Your task to perform on an android device: I would like to raise my target to 12000 steps and 10 km per day.
Image 0: 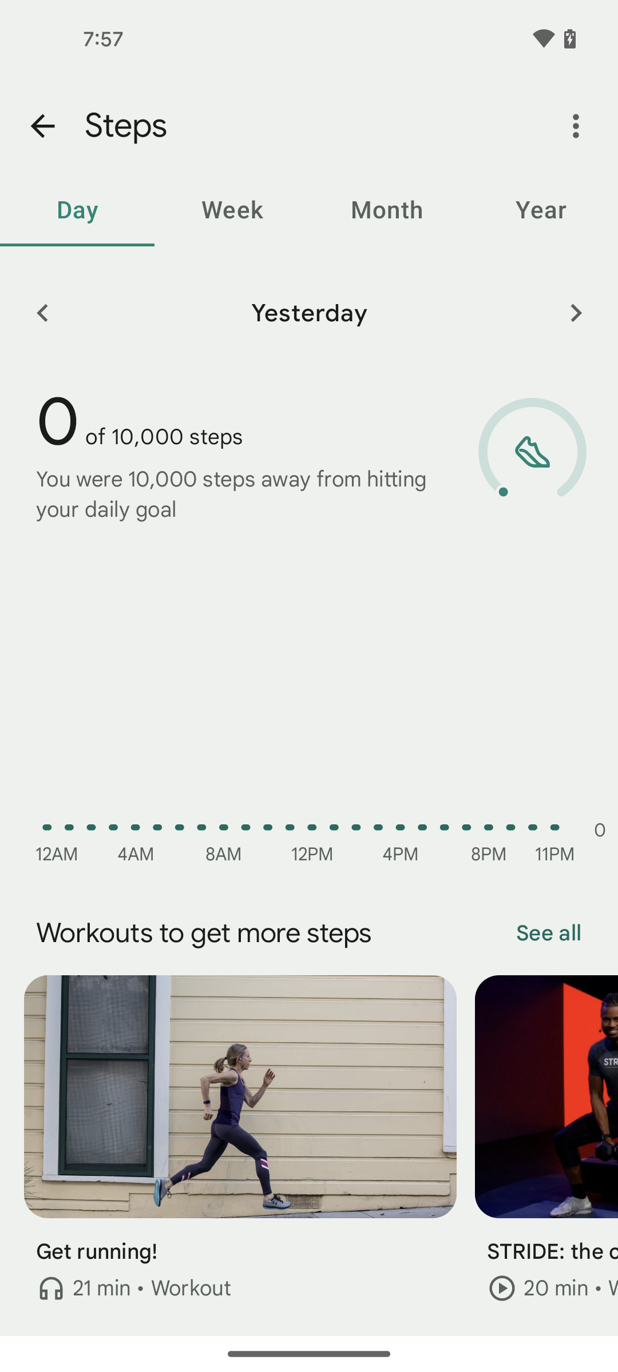
Tap on the three dots menu at the top right corner of the screen
Step 0: click (576, 126)
Image 1: 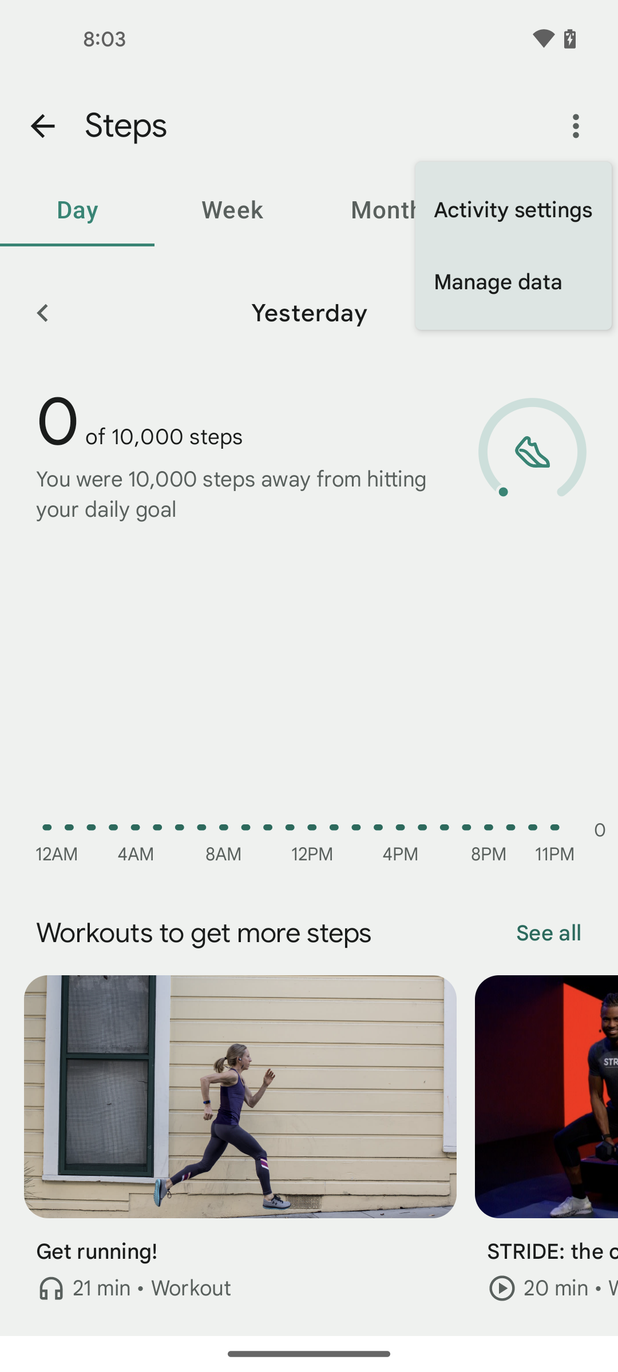
Tap on the activity settings option
Step 1: click (513, 210)
Image 2: 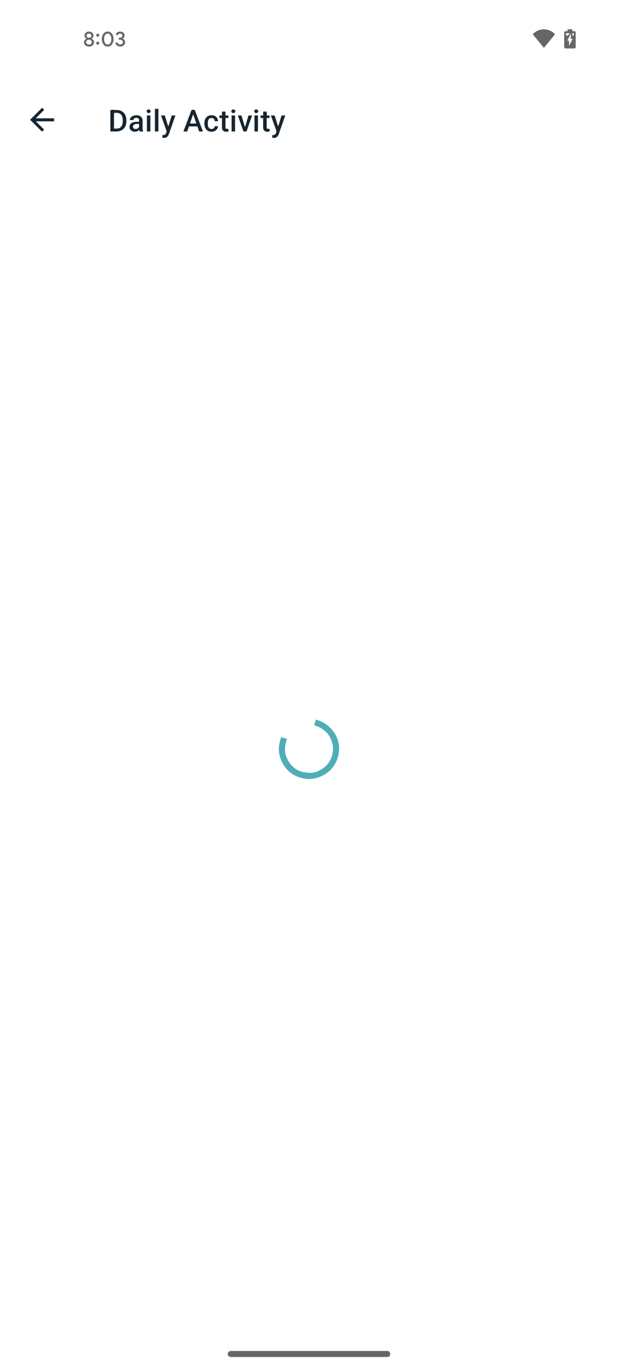
Tap on the activity settings option
Step 2: wait
Image 3: 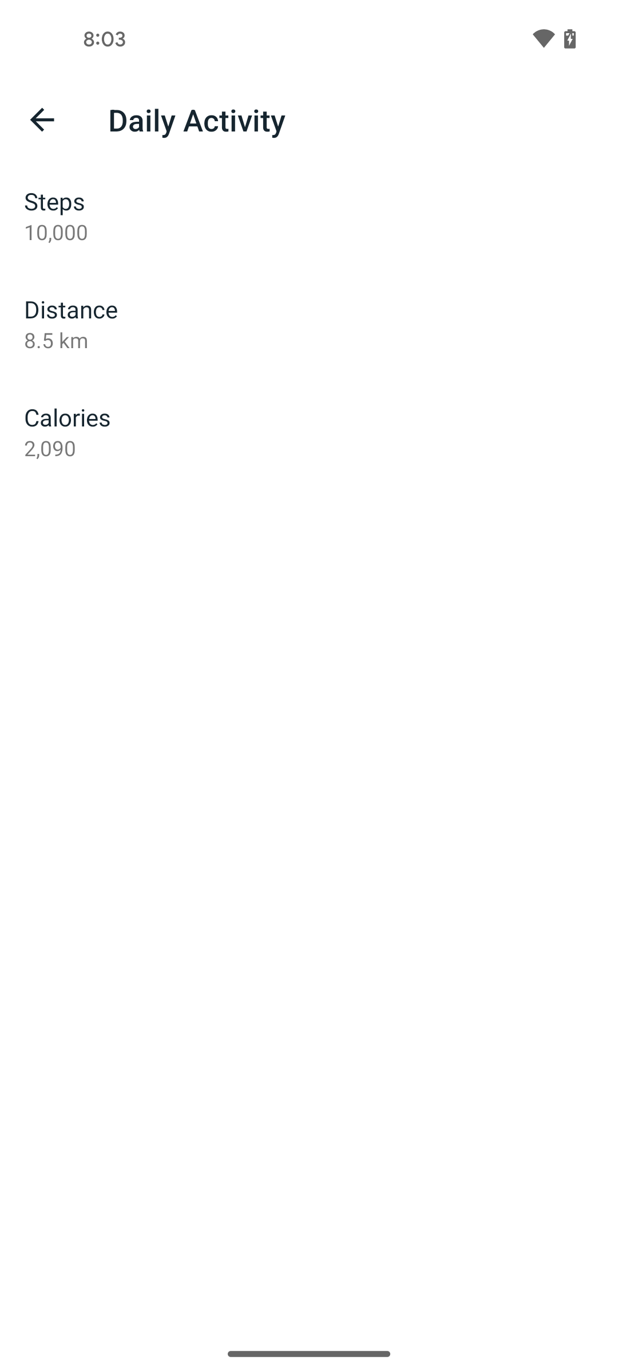
Click on the steps option
Step 3: click (309, 201)
Image 4: 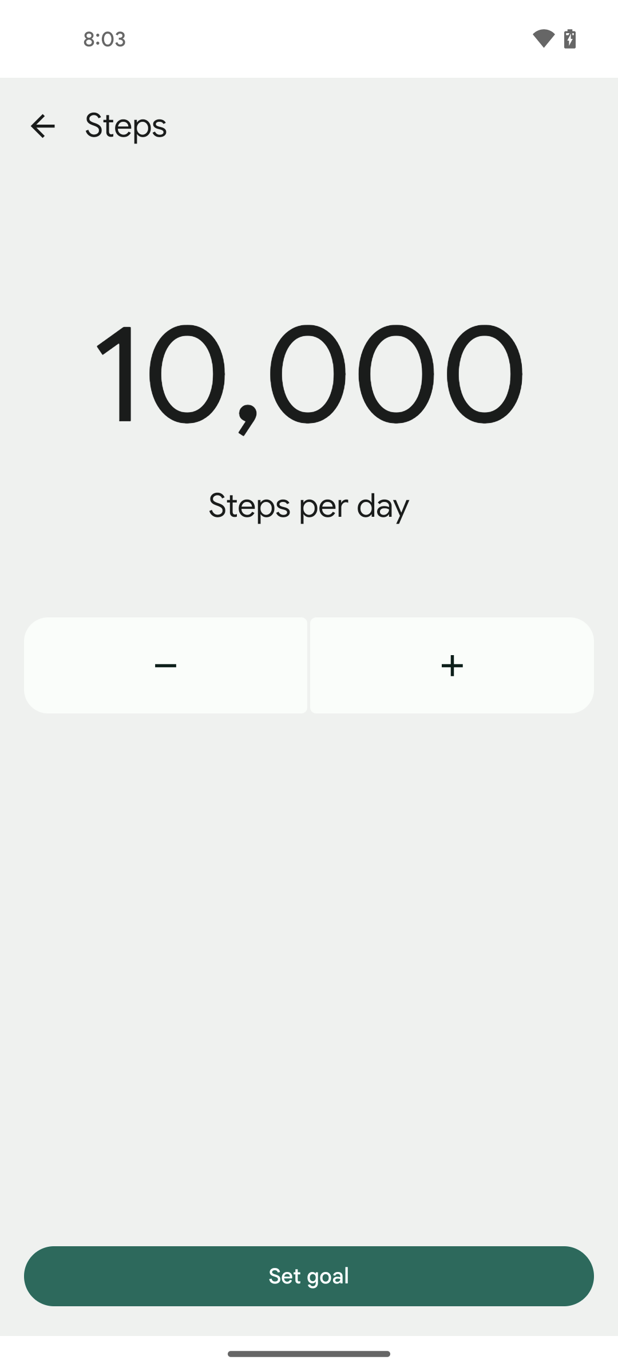
Tap on the plus button
Step 4: click (452, 665)
Image 5: 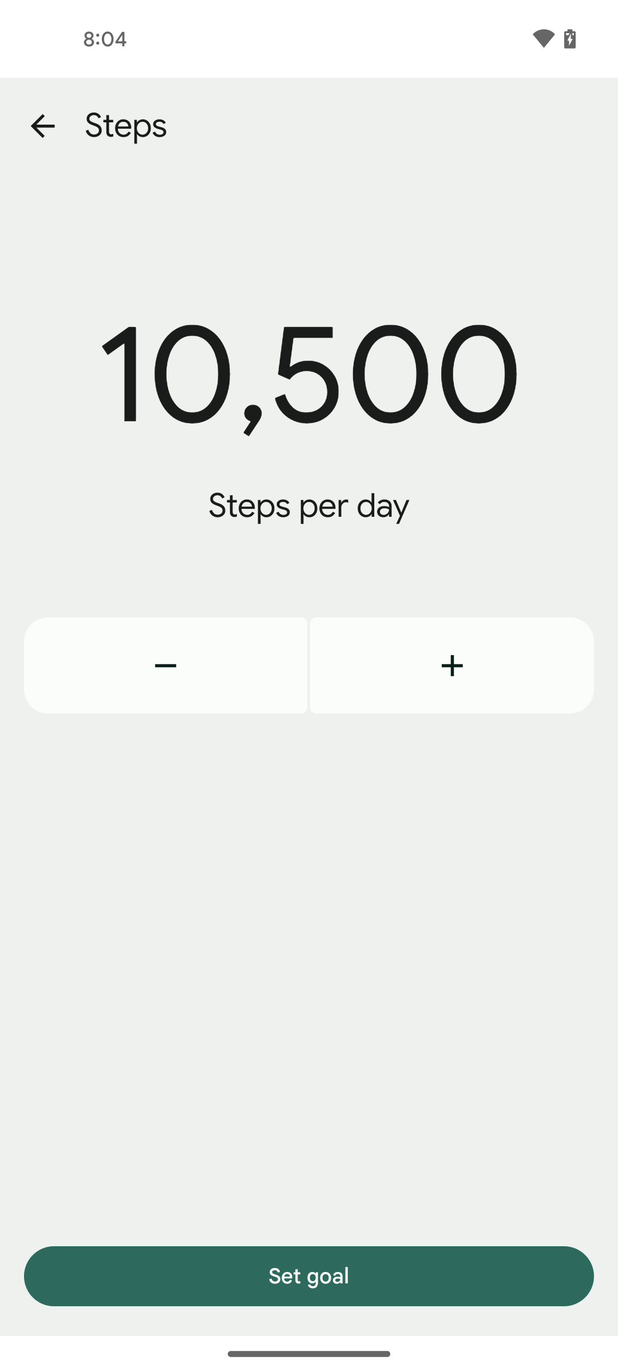
Tap on the plus button
Step 5: click (452, 665)
Image 6: 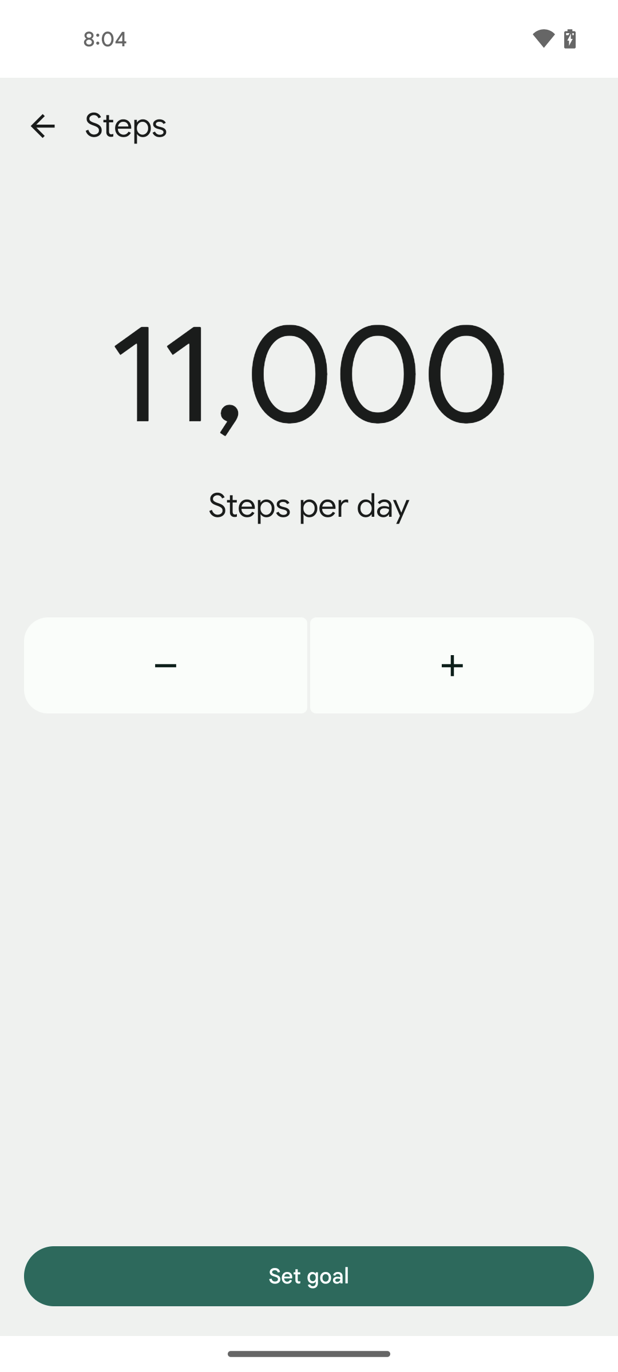
Tap on the plus button
Step 6: click (452, 665)
Image 7: 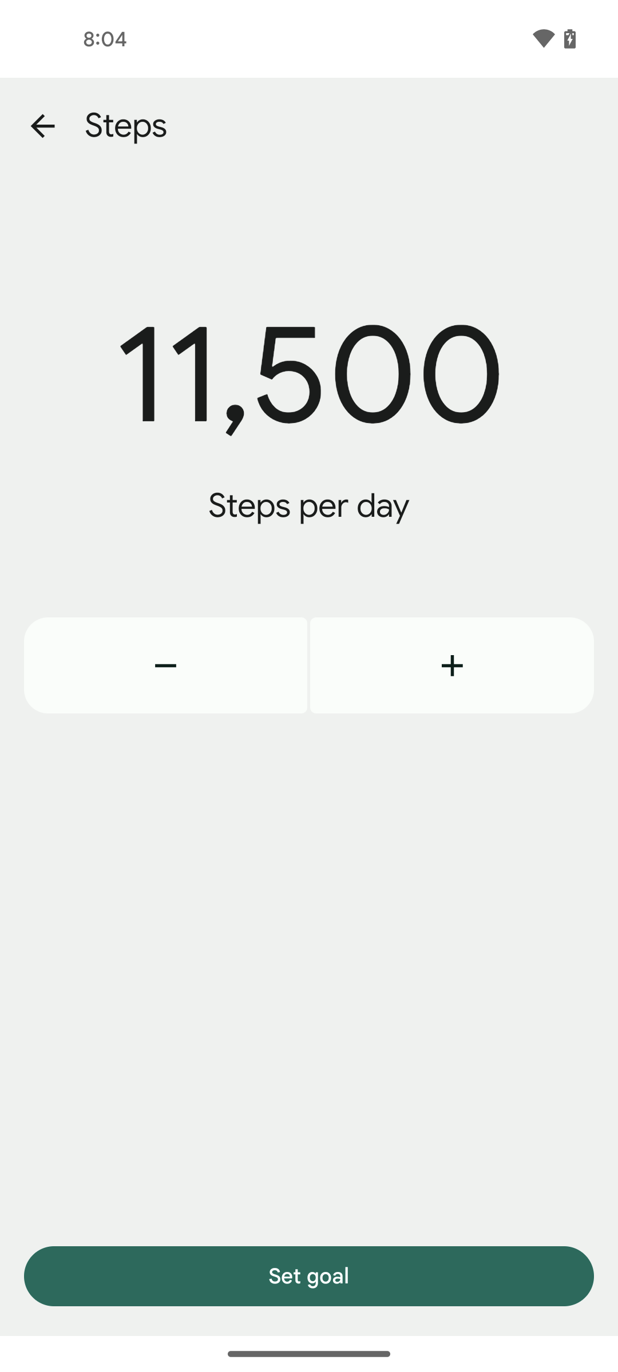
Tap on the plus button
Step 7: click (452, 665)
Image 8: 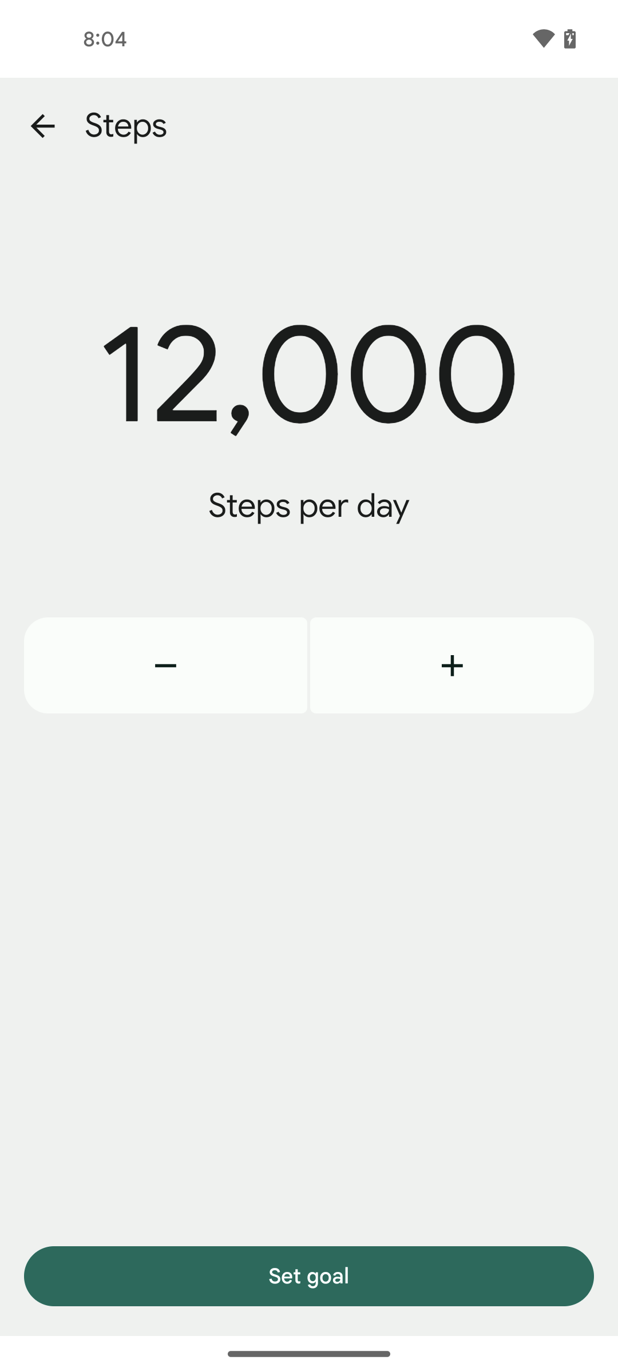
Tap on the set goal button at the bottom of the screen
Step 8: click (309, 1276)
Image 9: 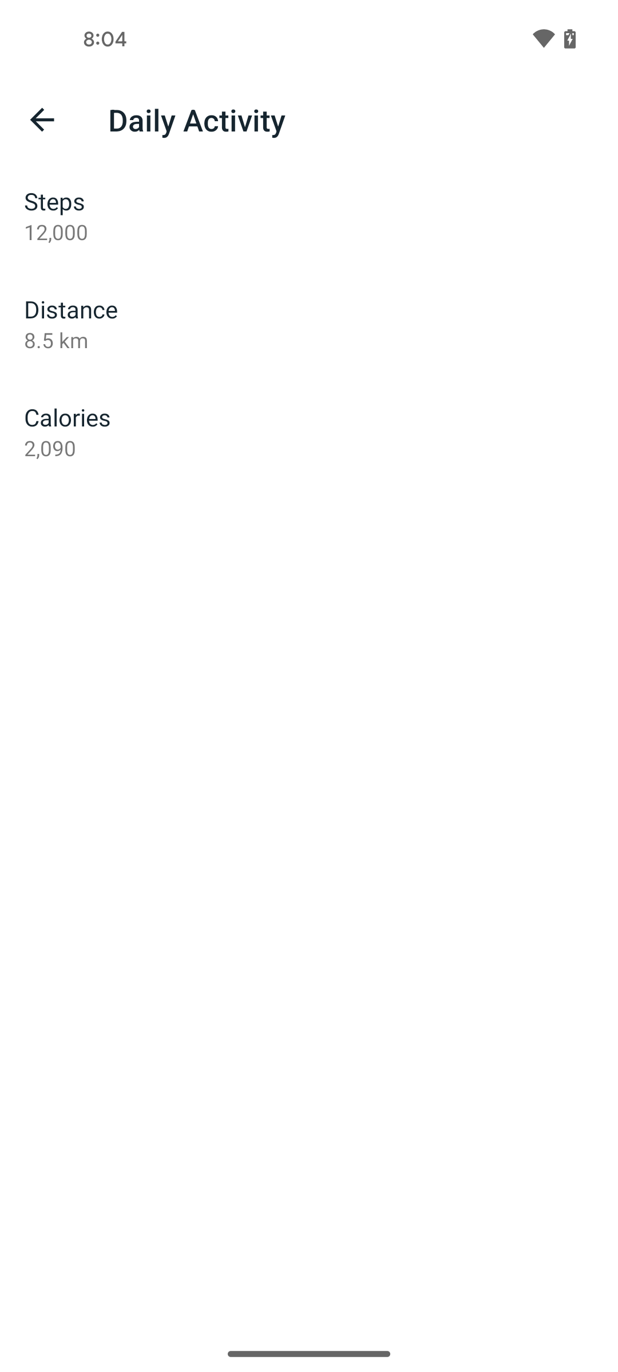
Tap on the distance option
Step 9: click (309, 309)
Image 10: 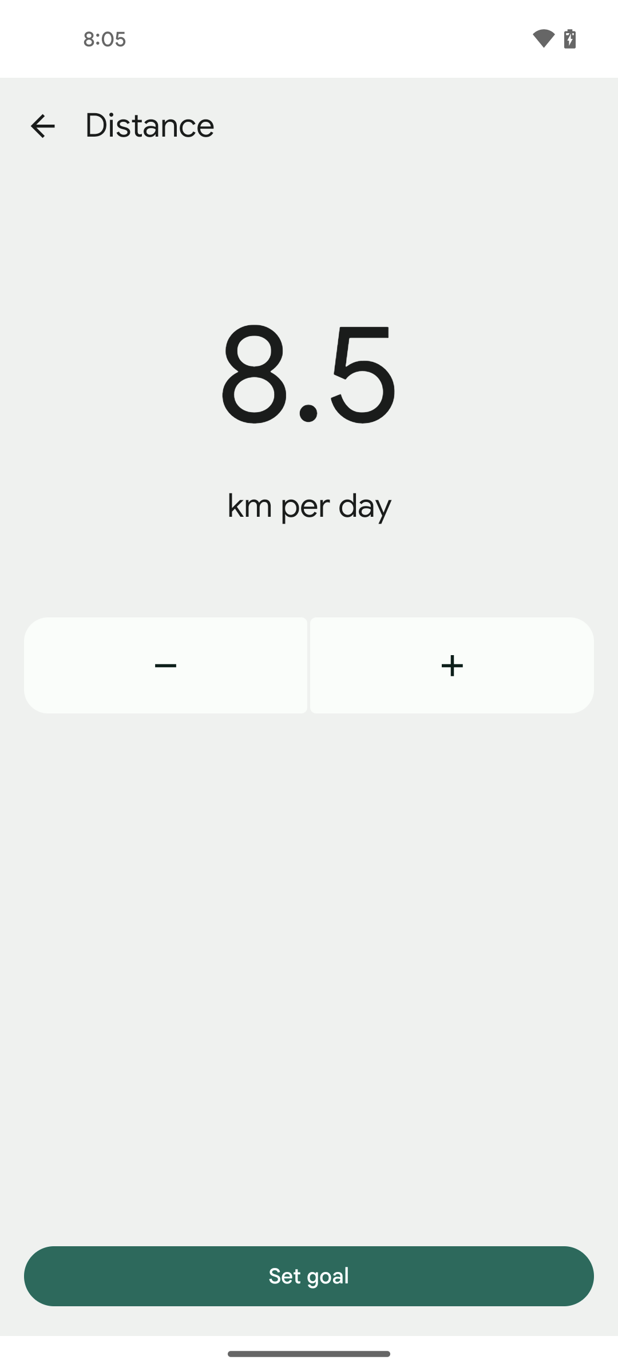
Tap on the plus button
Step 10: click (452, 665)
Image 11: 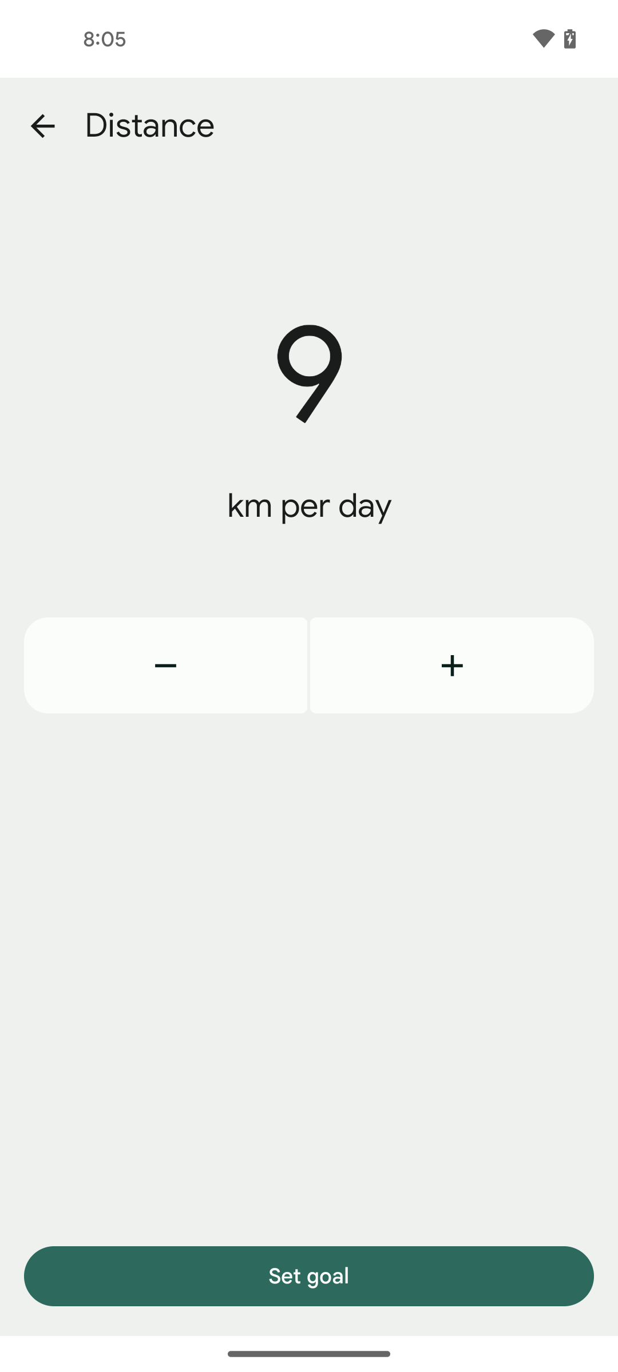
Tap on the plus button
Step 11: click (452, 665)
Image 12: 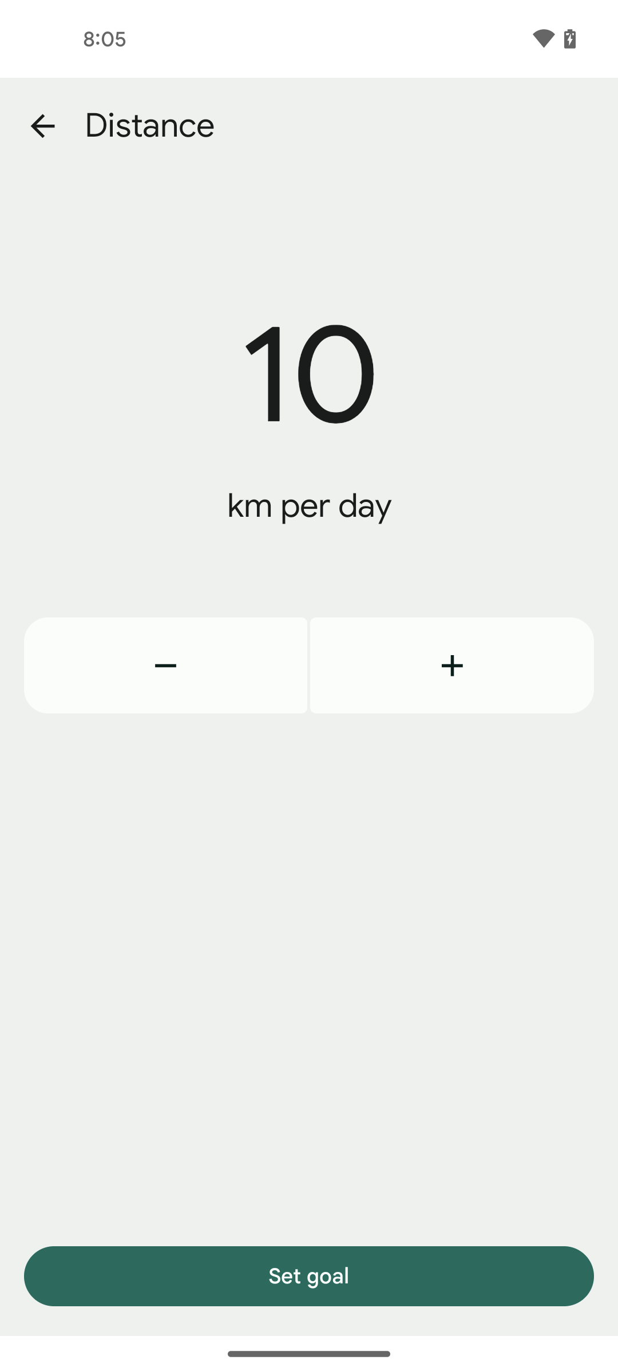
Tap on the set goal button
Step 12: click (309, 1276)